Your task to perform on an android device: Open the JEFIT app and find oneed to be your workout buddy.
Image 0: 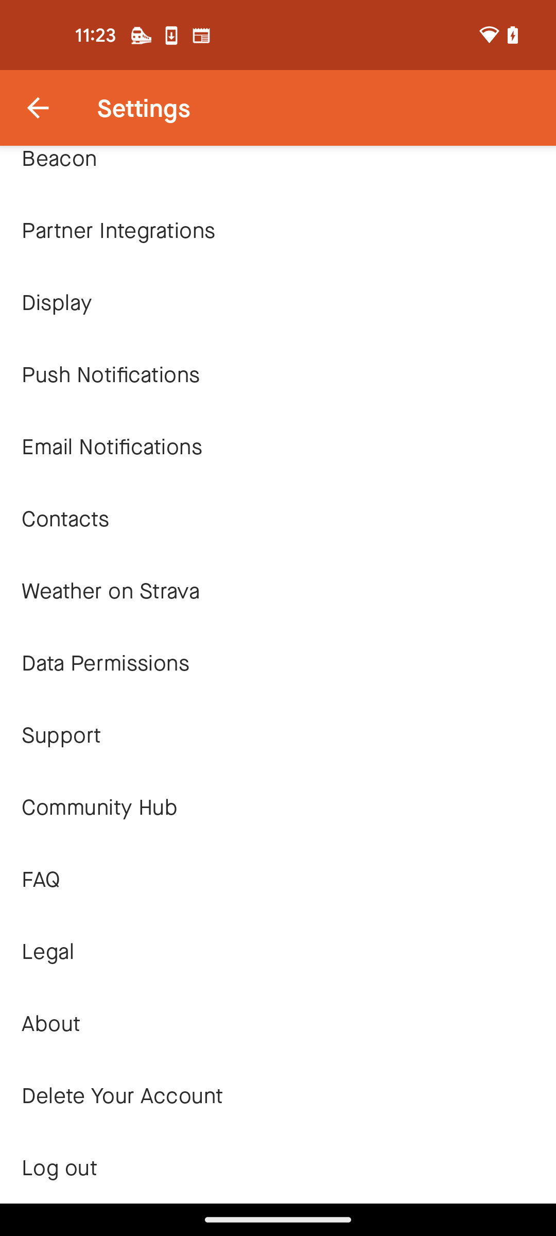
Open the JEFIT app
Step 0: open app "JEFIT"
Image 1: 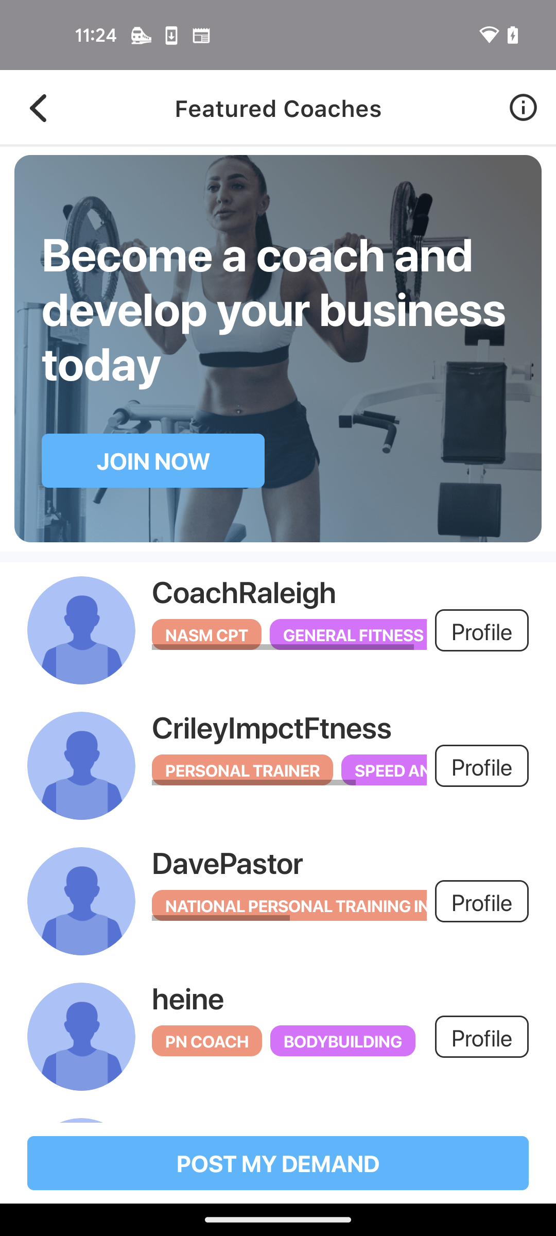
Go back to the previous screen
Step 1: press back button
Image 2: 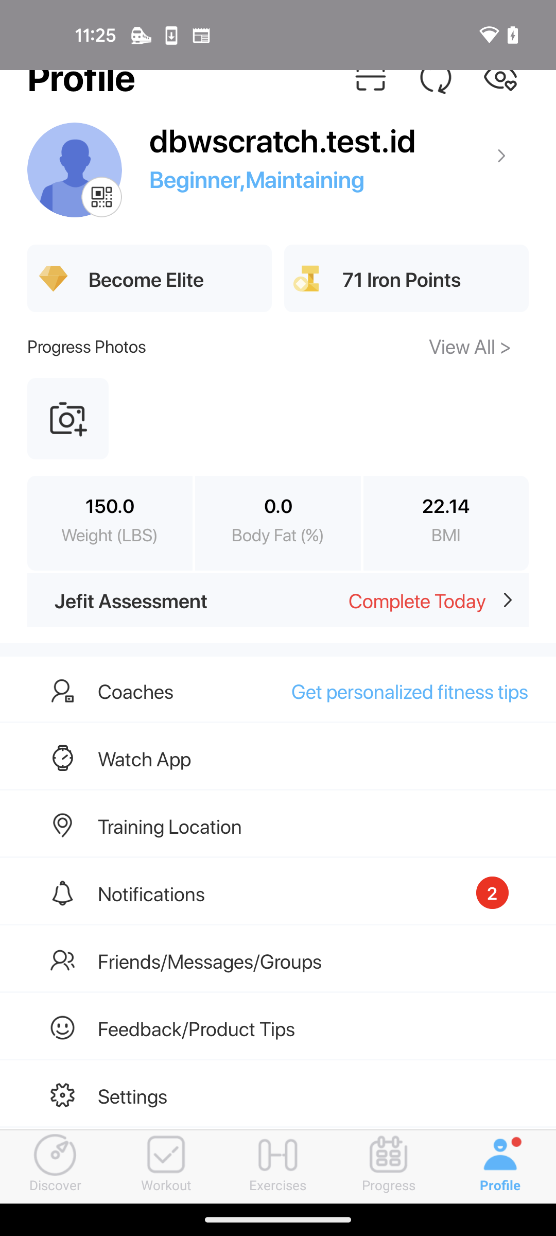
Go to the Friends/Messages/Groups option
Step 2: click (210, 960)
Image 3: 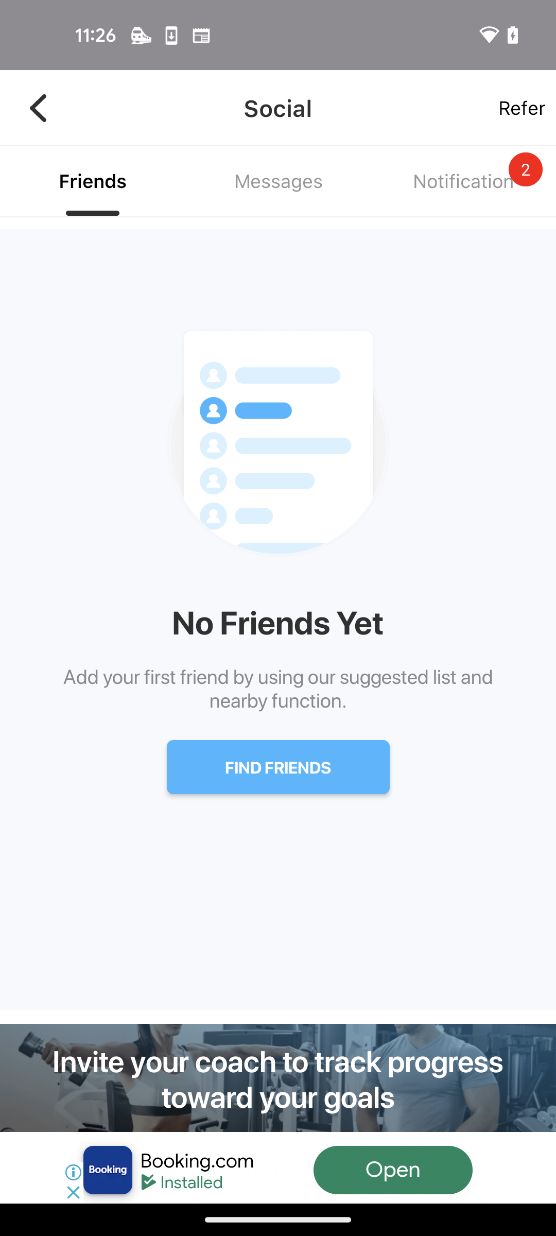
Click on the FIND FRIENDS button
Step 3: click (278, 767)
Image 4: 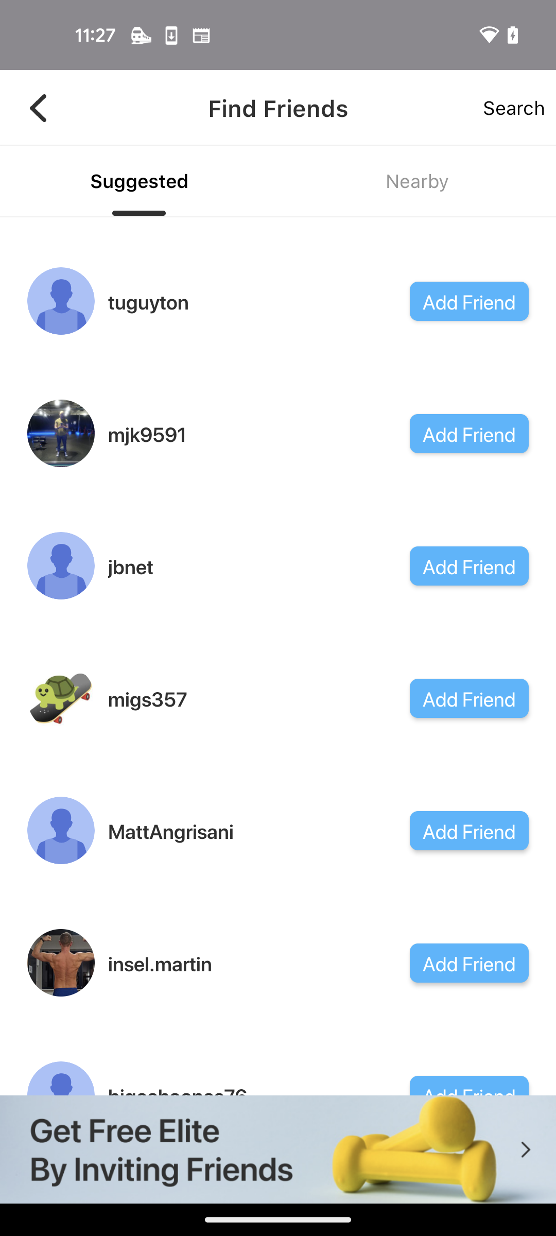
Swipe up for oneed
Step 4: scroll left
Image 5: 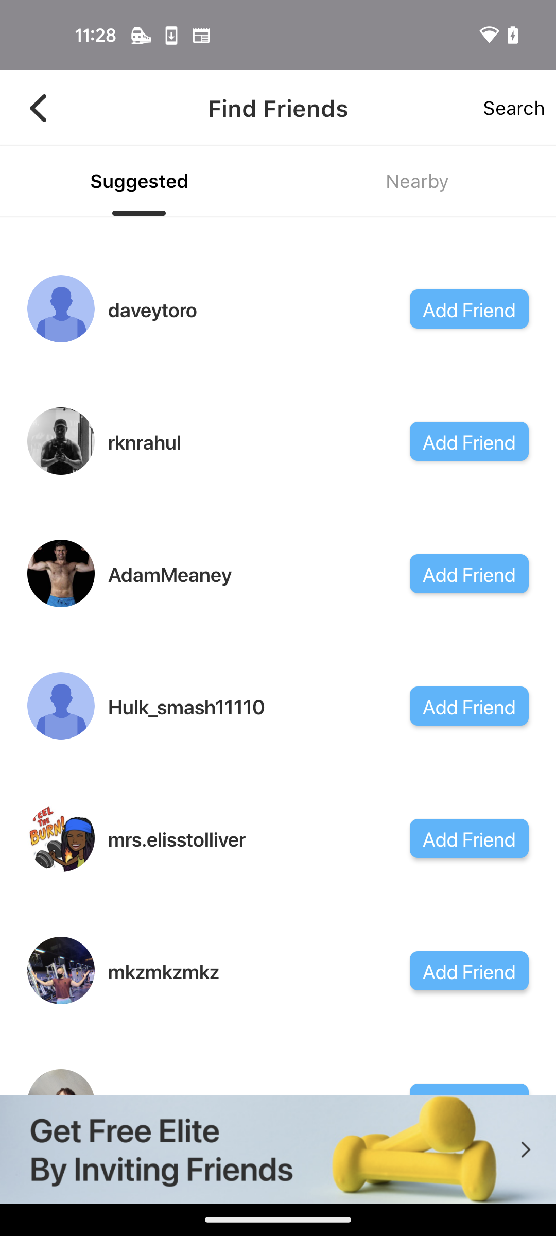
Swipe up for oneed
Step 5: scroll left